Your task to perform on an android device: Suddenly, My boss asked for Year 1964 finance document. This document is already moved to trash. Restore Year 1964 finance document from trash folder 
Image 0: 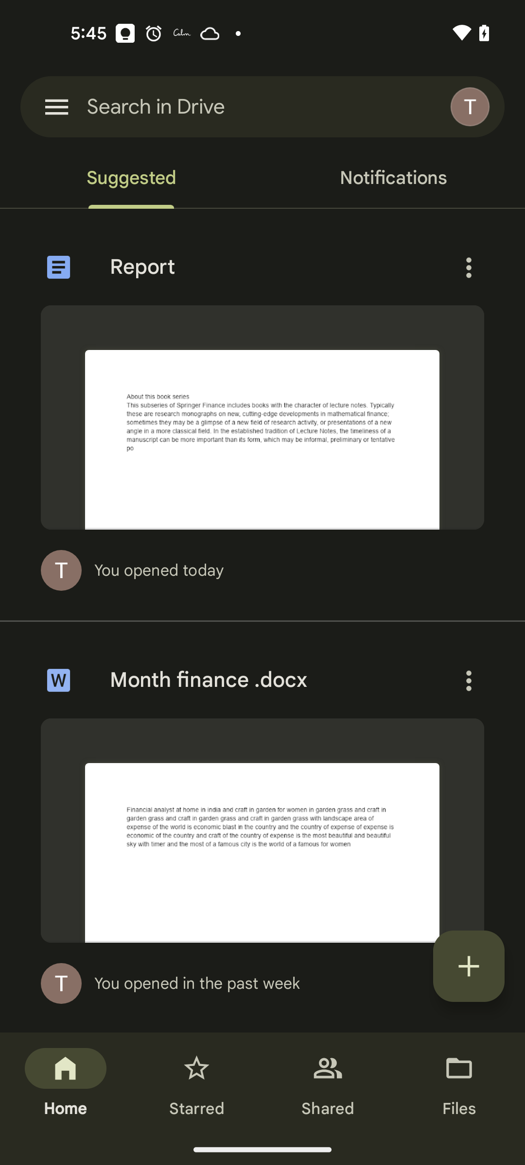
Click on the menu bar icon at the top left of the screen
Step 0: click (56, 106)
Image 1: 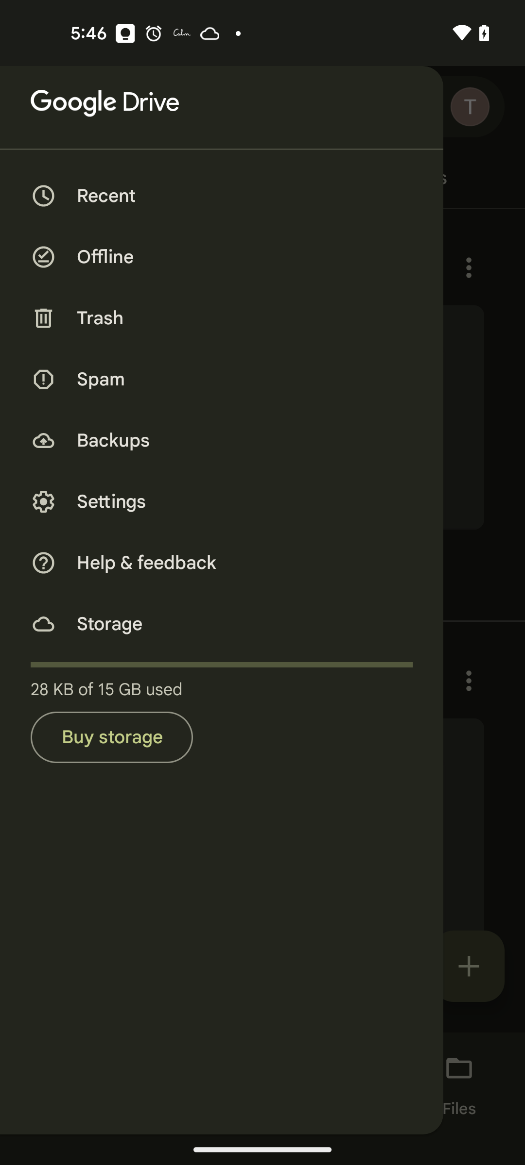
Click on the Trash folder
Step 1: click (100, 318)
Image 2: 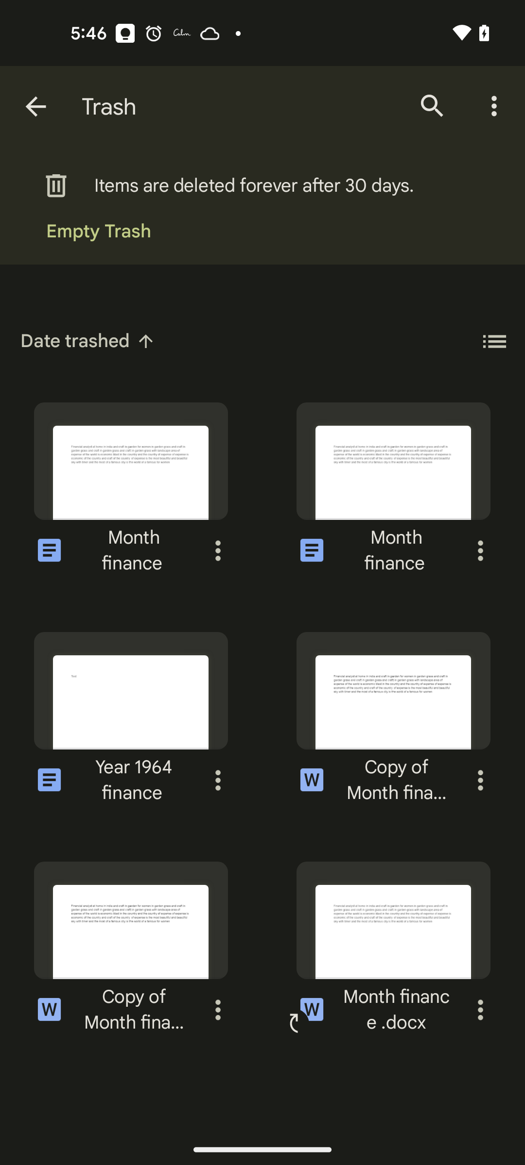
Click on the three dots in Year 1964 finance document
Step 2: click (218, 780)
Image 3: 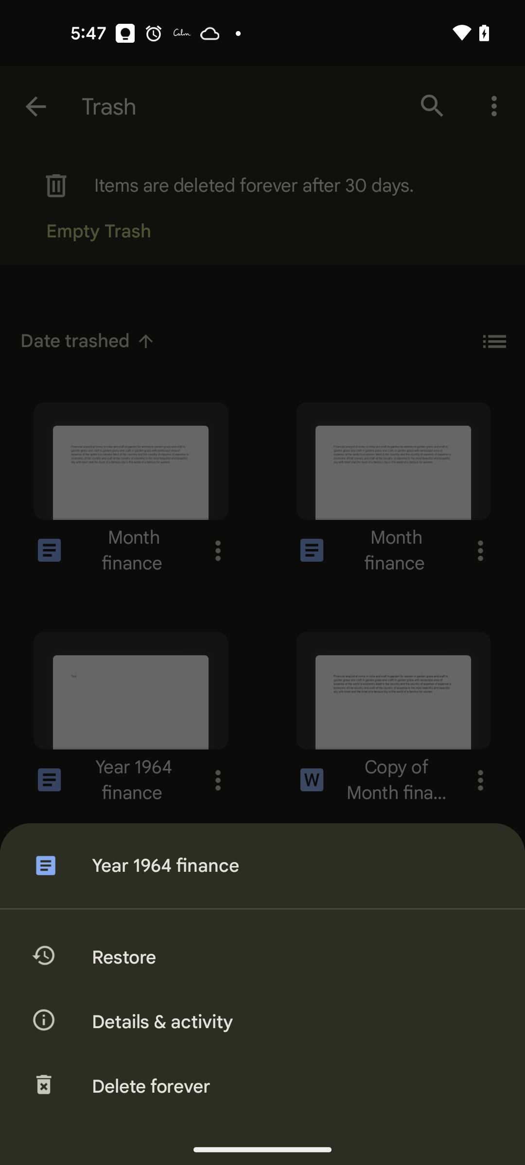
Click on the Restore
Step 3: click (293, 957)